Your task to perform on an android device: I need new sports shoes for my gym exercises because my old ones are broken. Look for sports shoes from the Nike brand using the Shopsy app.
Image 2: 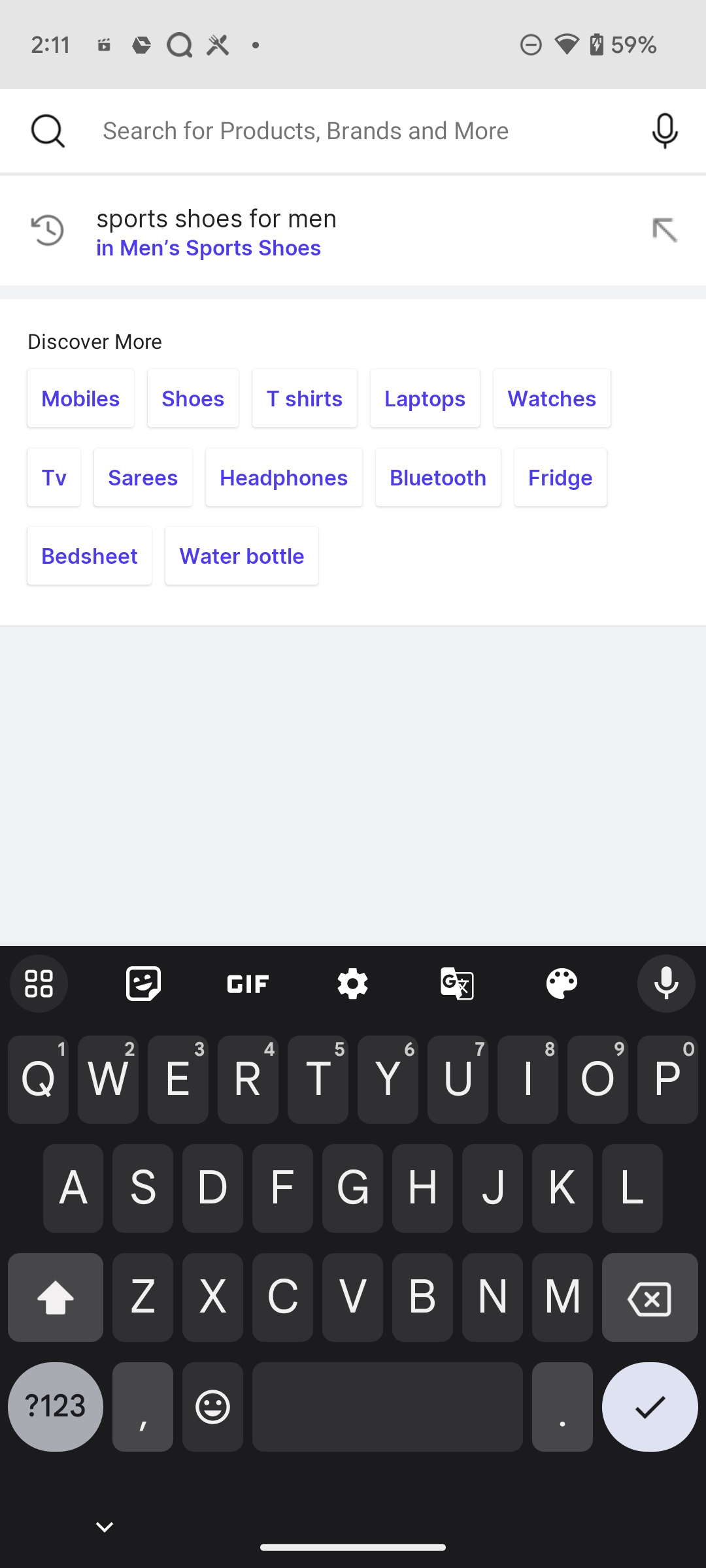
Search for sports shoes
Step 2: type "Sports Shoes"
Image 3: 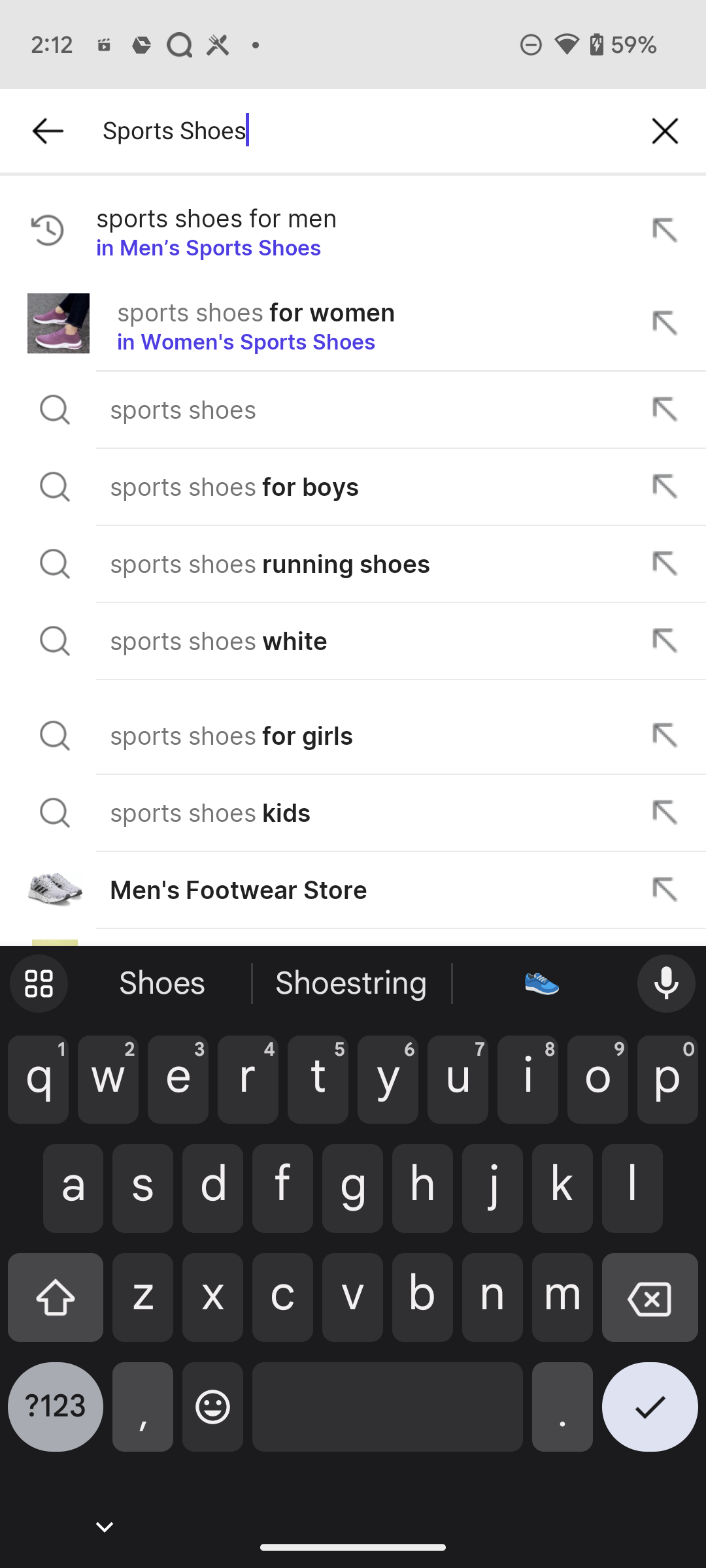
Click on Sports shoes for men
Step 3: click (216, 218)
Image 4: 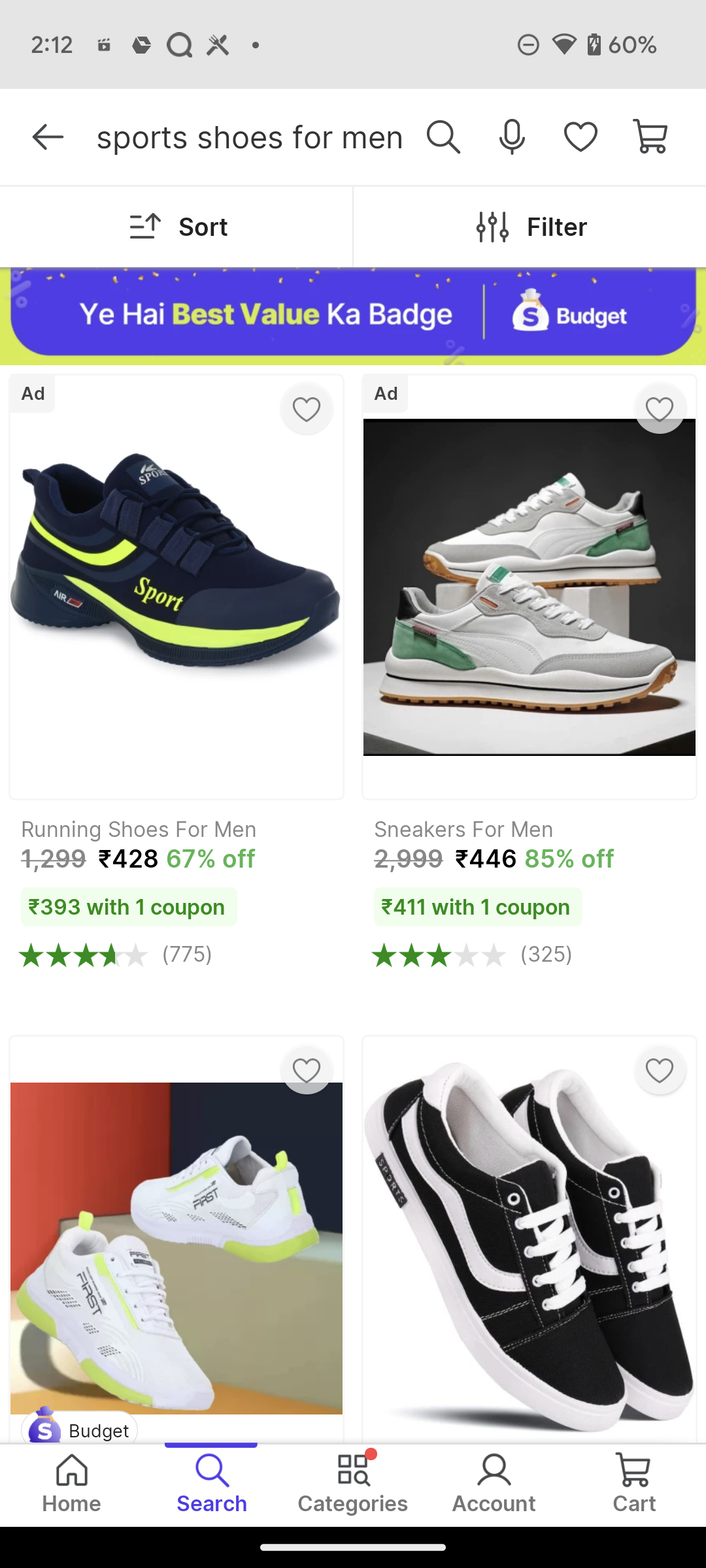
Click on the filter option
Step 4: click (557, 227)
Image 5: 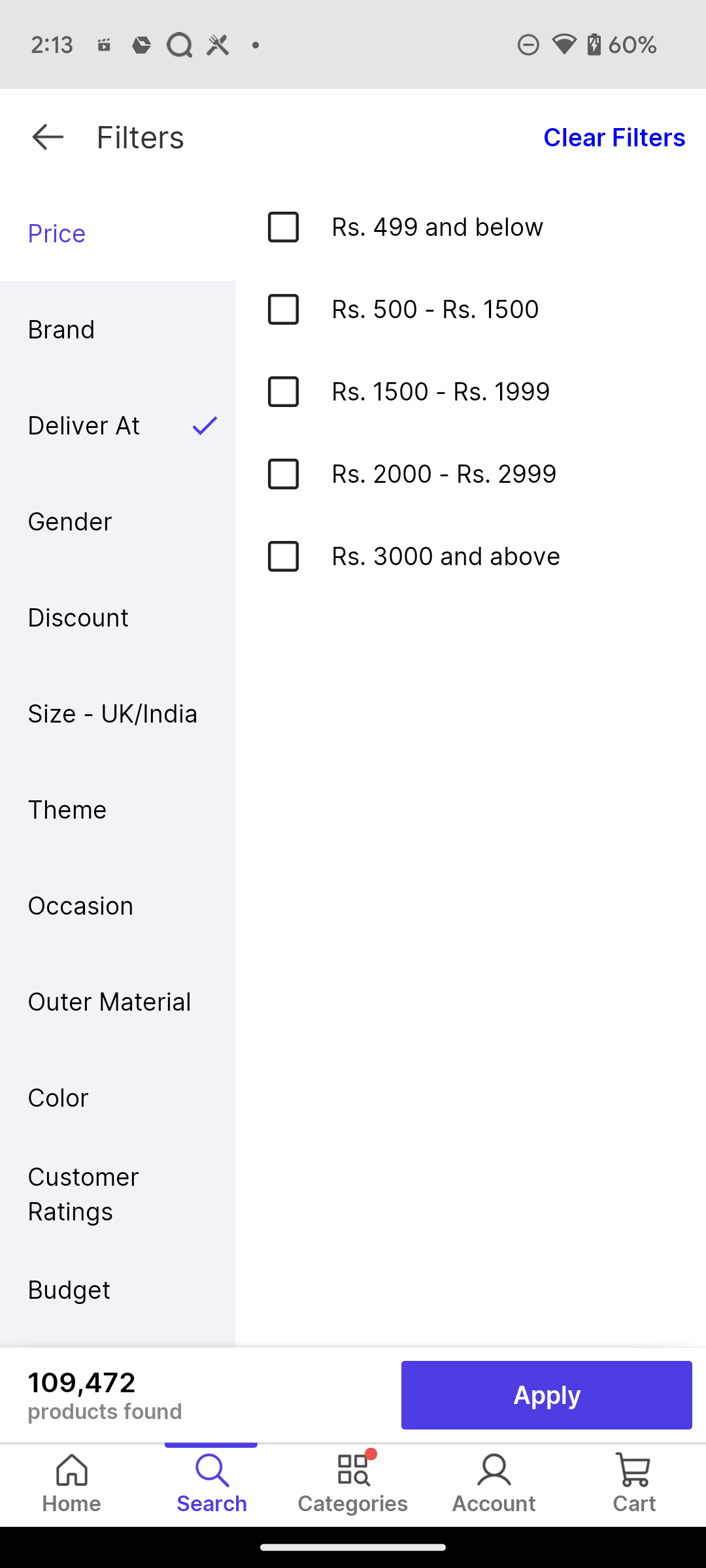
Click on Brand section
Step 5: click (117, 329)
Image 6: 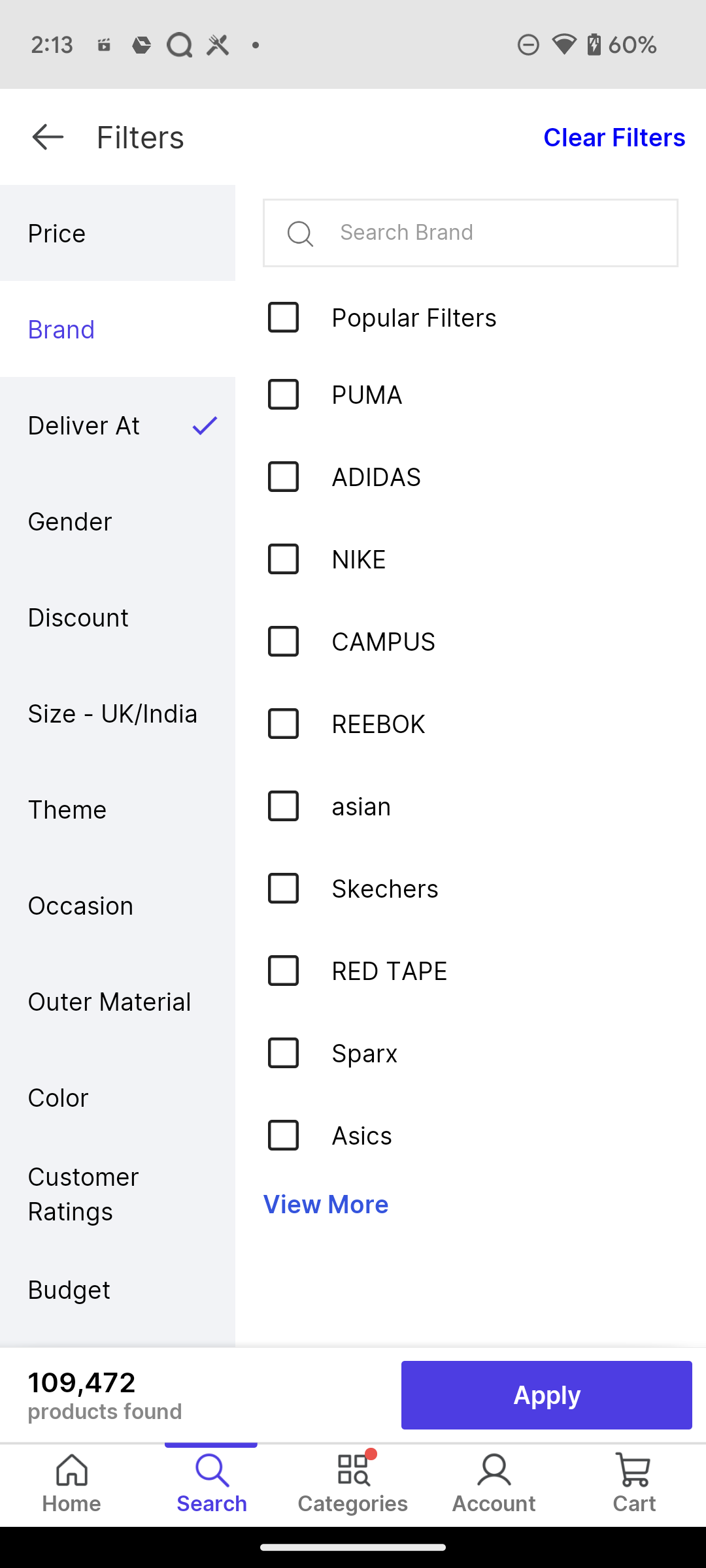
Select Brand as NIKE
Step 6: click (277, 555)
Image 7: 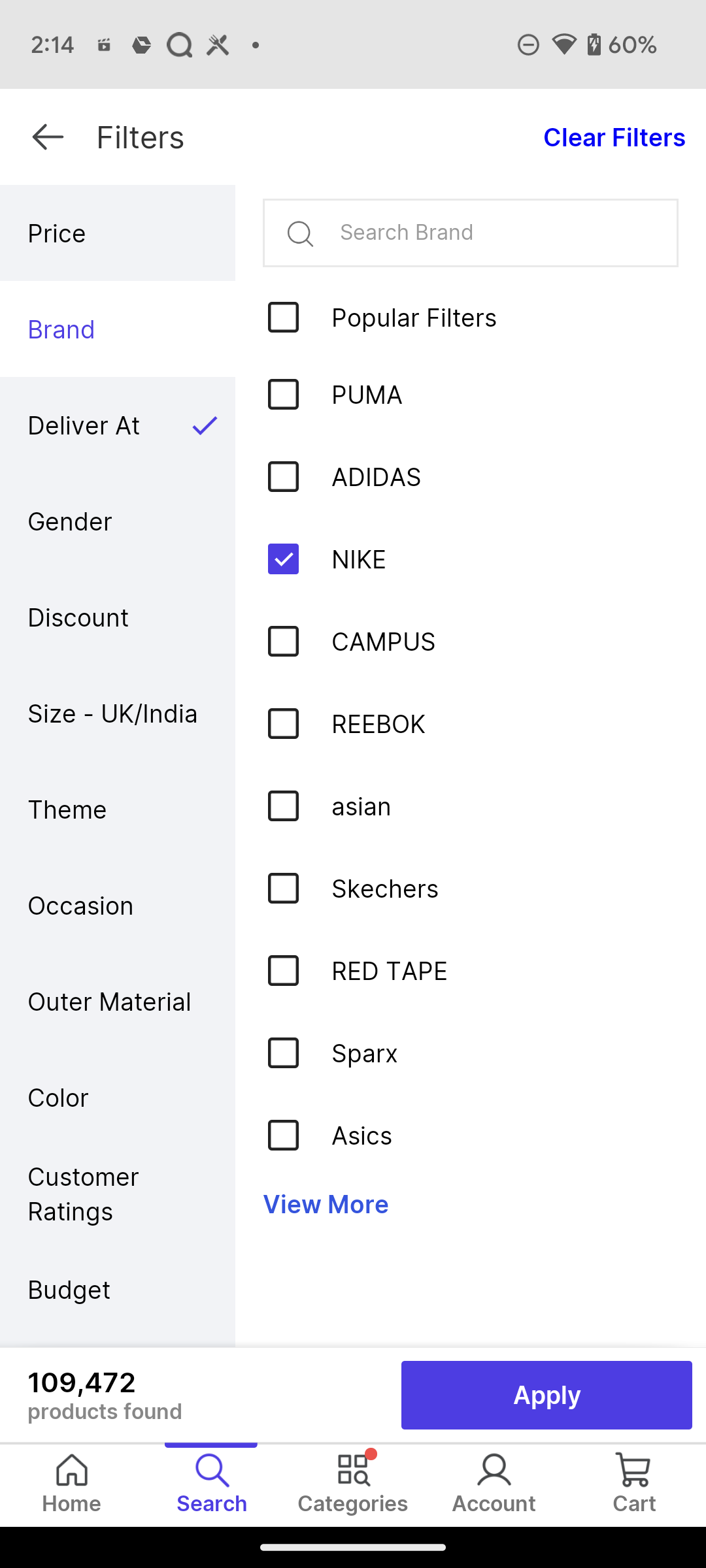
Click on Apply button at the bottom right of the screen
Step 7: click (560, 1416)